Your task to perform on an android device: I'd want to utilize the Rome2Rio app to get a train from Galveston to Kroger because I have a friend's wedding on November 7th.
Image 0: 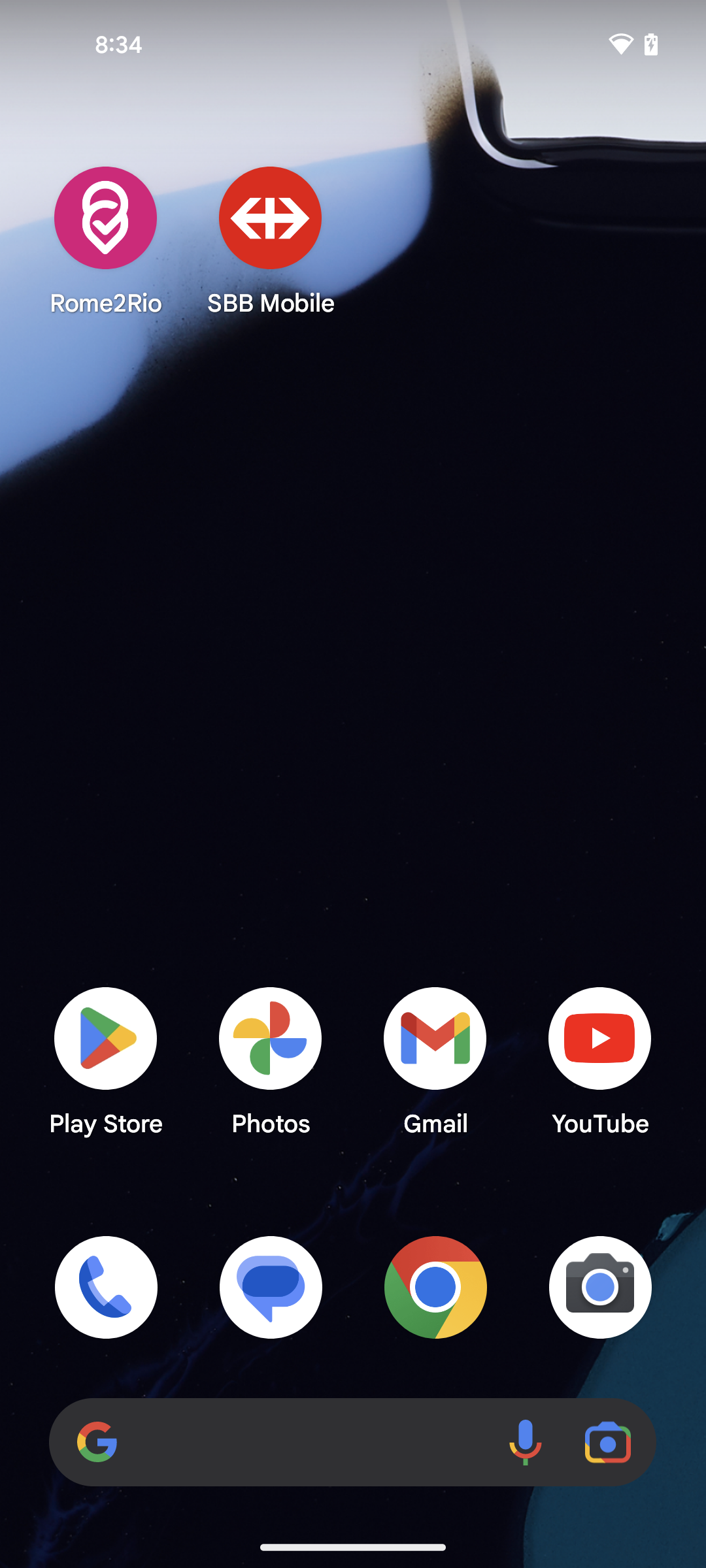
open the Rome2Rio app
Step 0: open app "Rome2Rio"
Image 1: 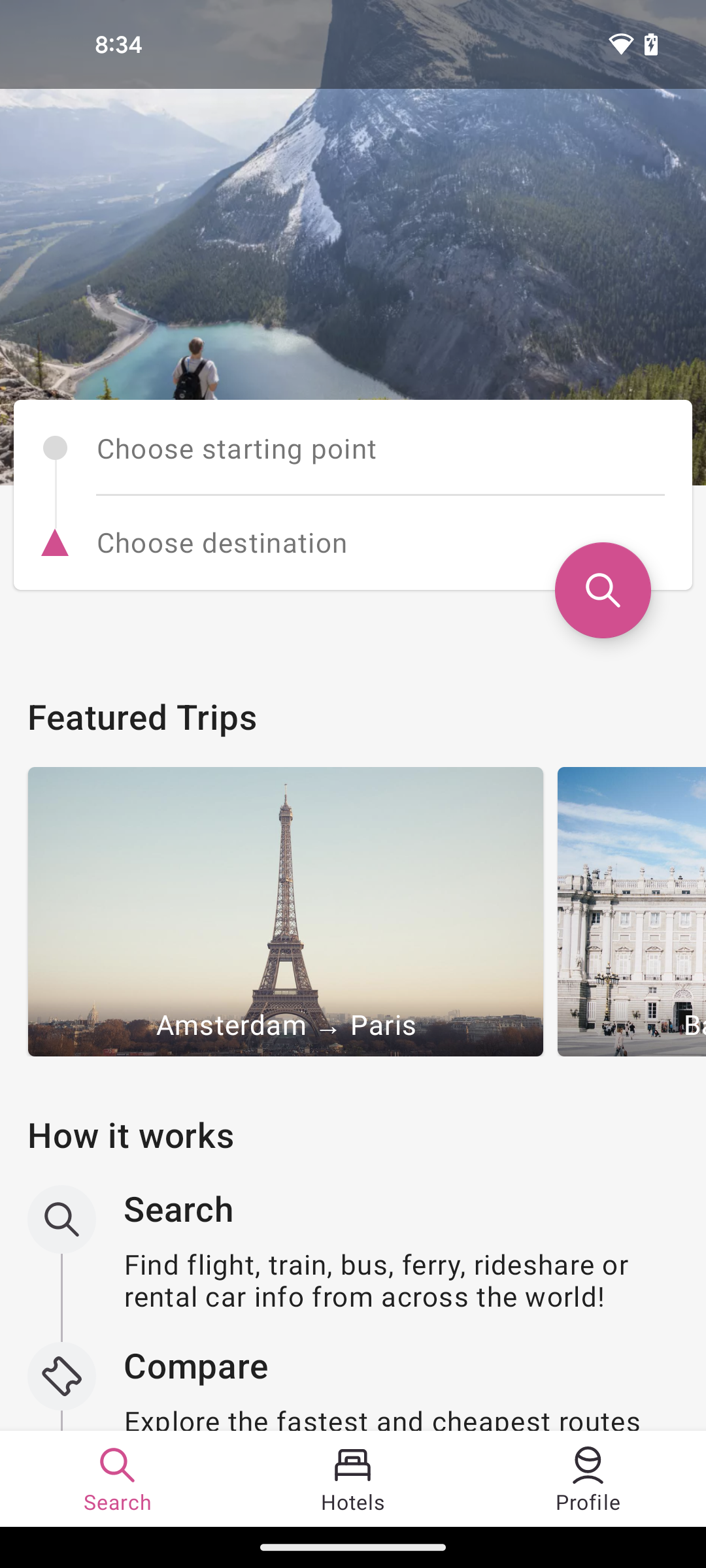
click on the choose starting point search box
Step 1: click (380, 448)
Image 2: 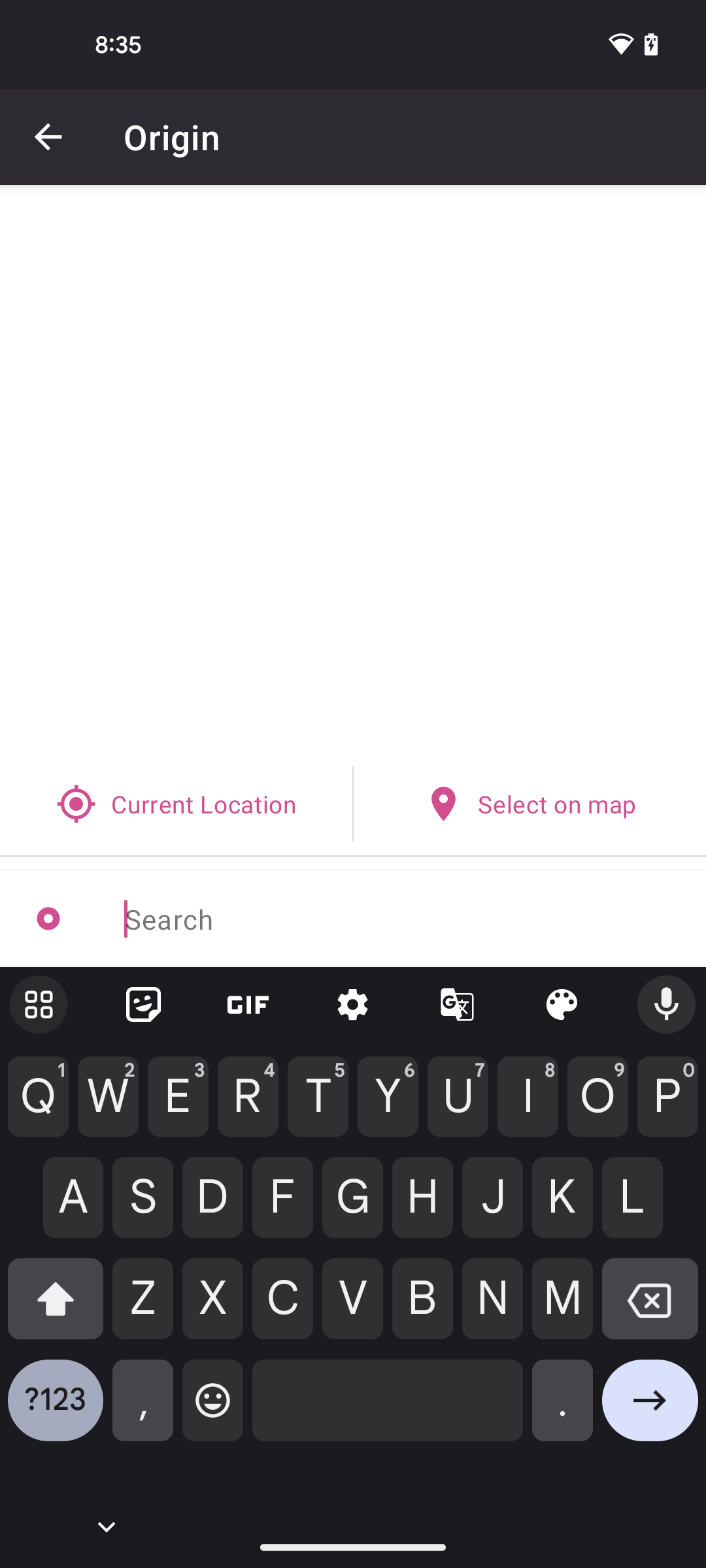
enter the home city name Galveston
Step 2: type "Galveston"
Image 3: 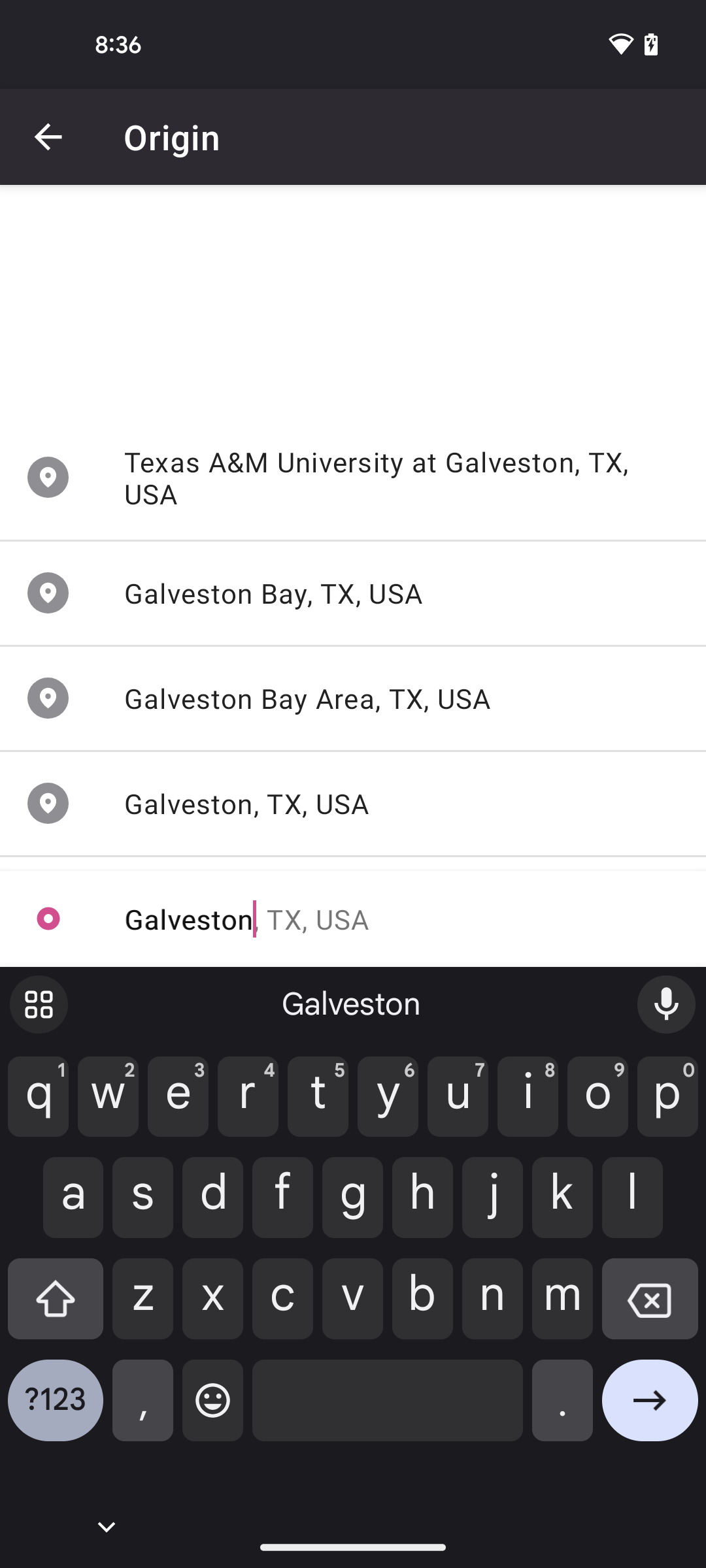
select the suggested location
Step 3: click (353, 803)
Image 4: 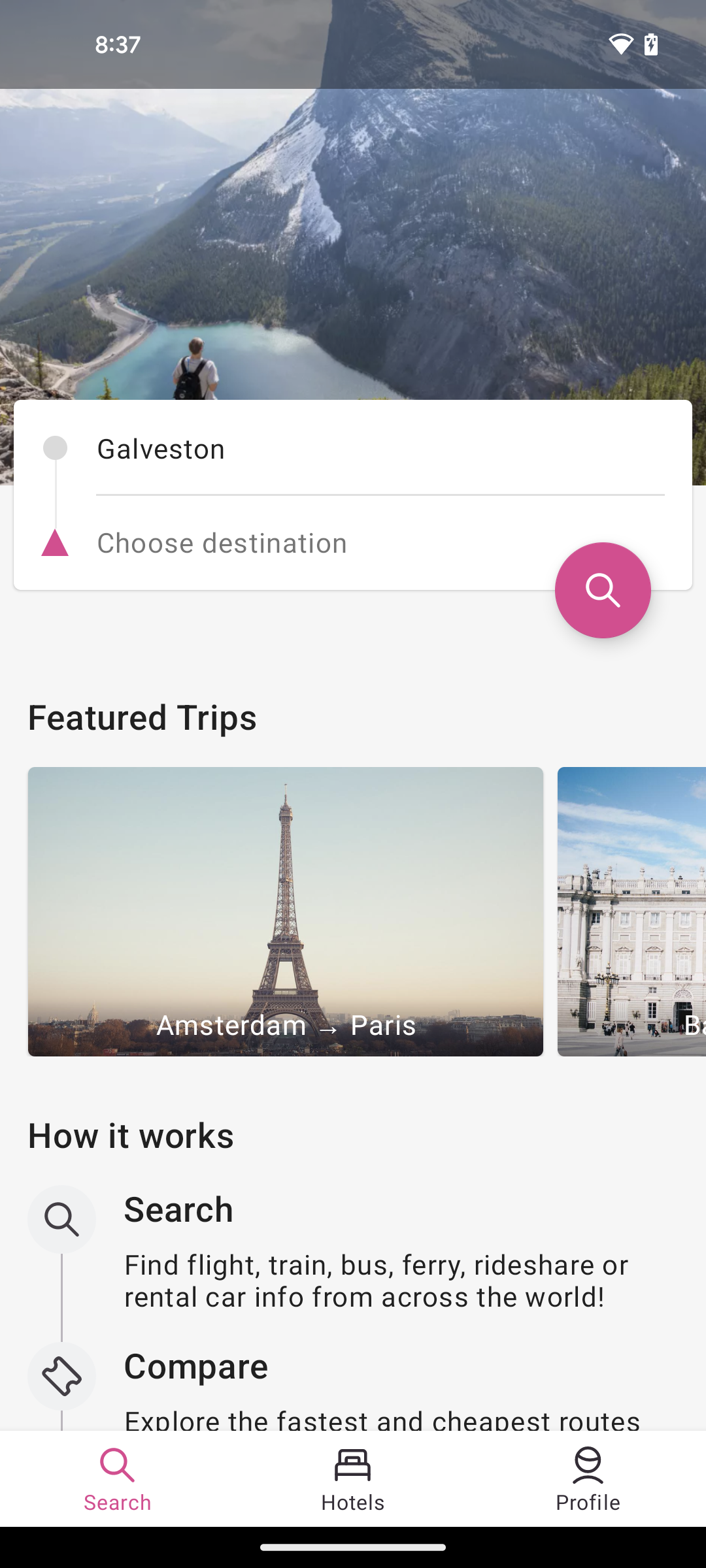
click on the choose destination search box
Step 4: click (380, 542)
Image 7: 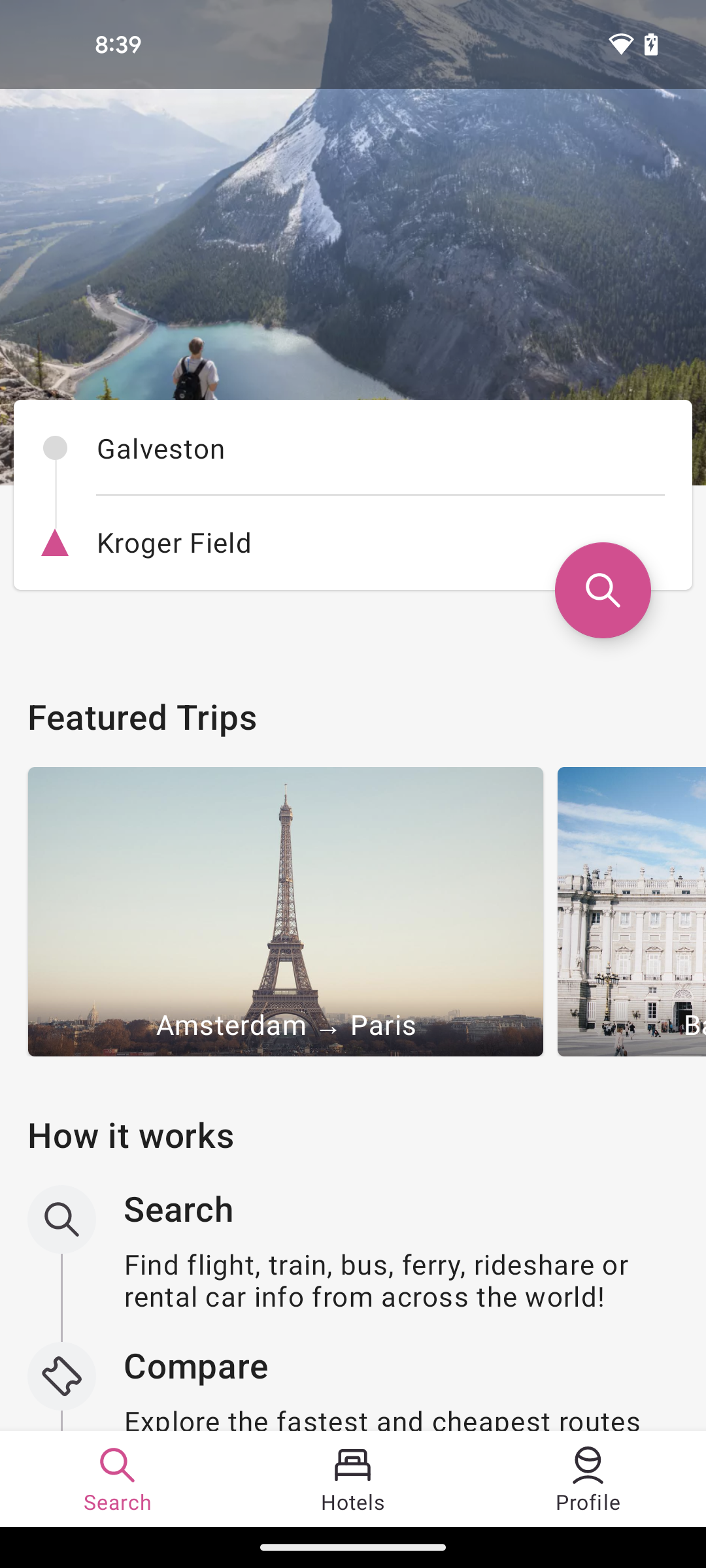
click on the search icon
Step 7: click (596, 602)